Your task to perform on an android device: View the weather map of Vancouver for me on the AccuWeather app.
Image 0: 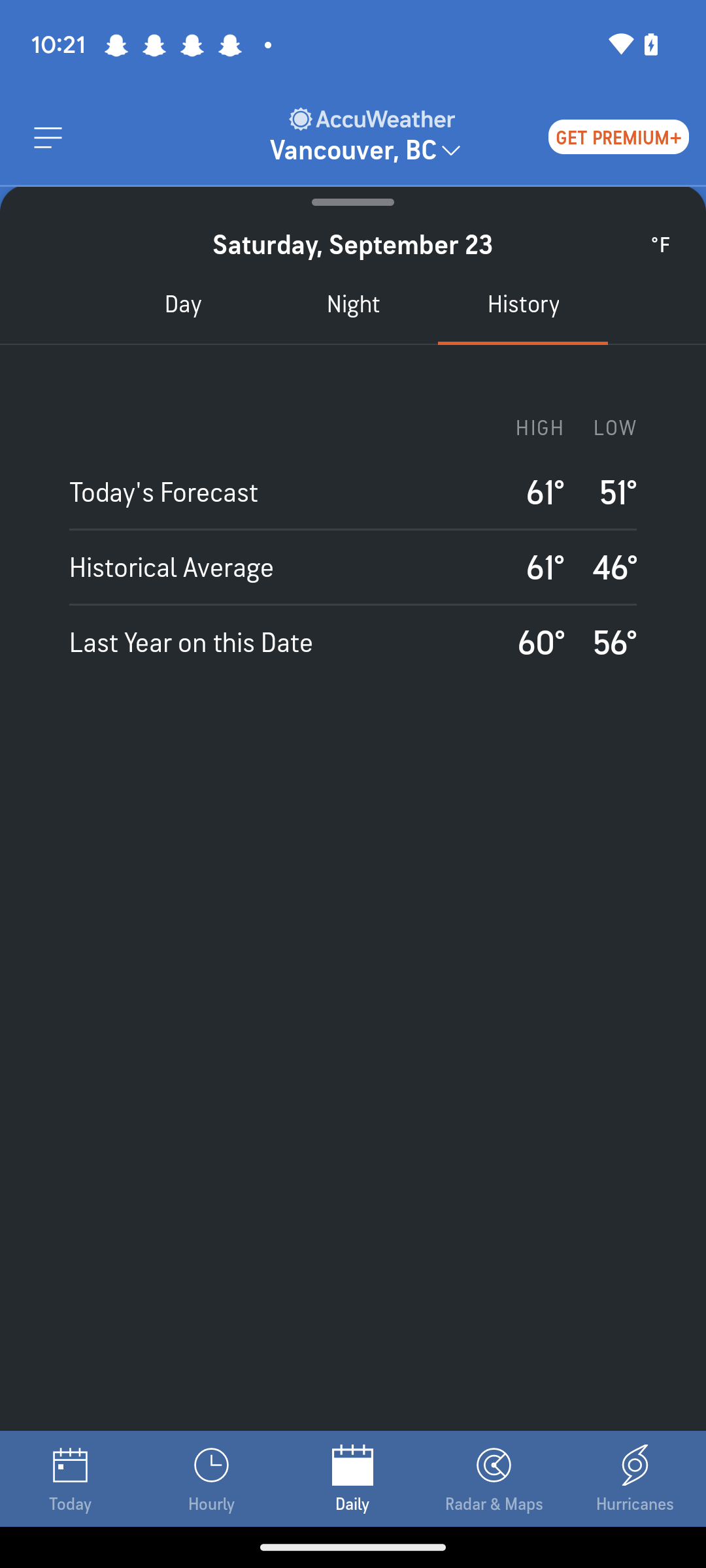
Click on the Map icon at the bottom.
Step 0: click (494, 1478)